Your task to perform on an android device: Utilizing the riyadh bus app, find out the bus direction from its starting point to its ending.
Image 0: 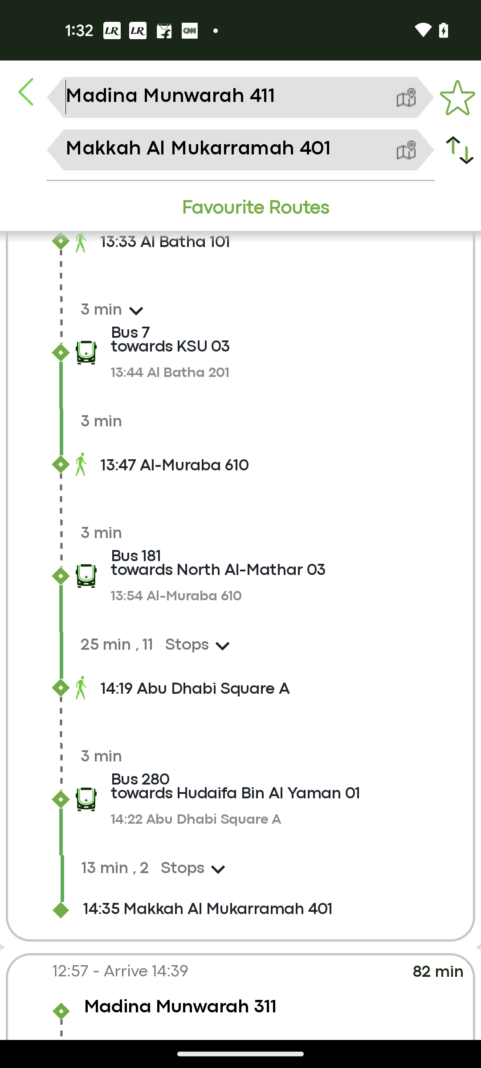
Swipe up to view direction 
Step 0: scroll down
Image 1: 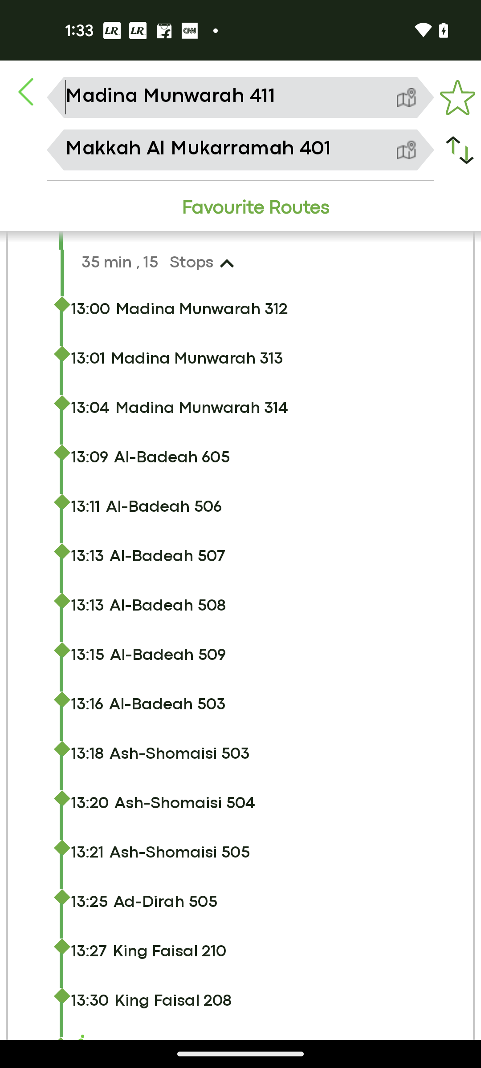
Swipe up to view direction 
Step 1: scroll down
Image 2: 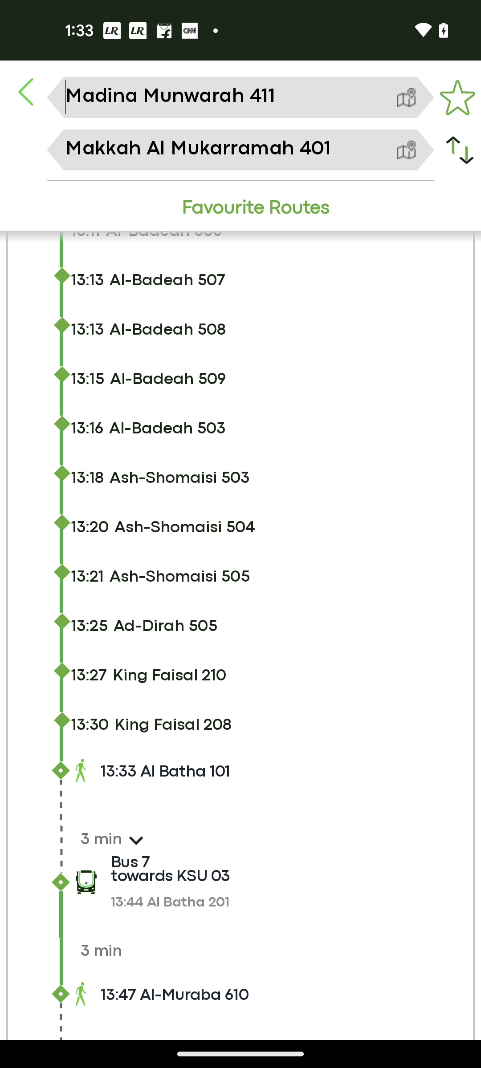
Swipe up to view direction 
Step 2: scroll down